Your task to perform on an android device: Mark "Lucas birthday arrangements" Task as complete on the To-do list app.
Image 0: 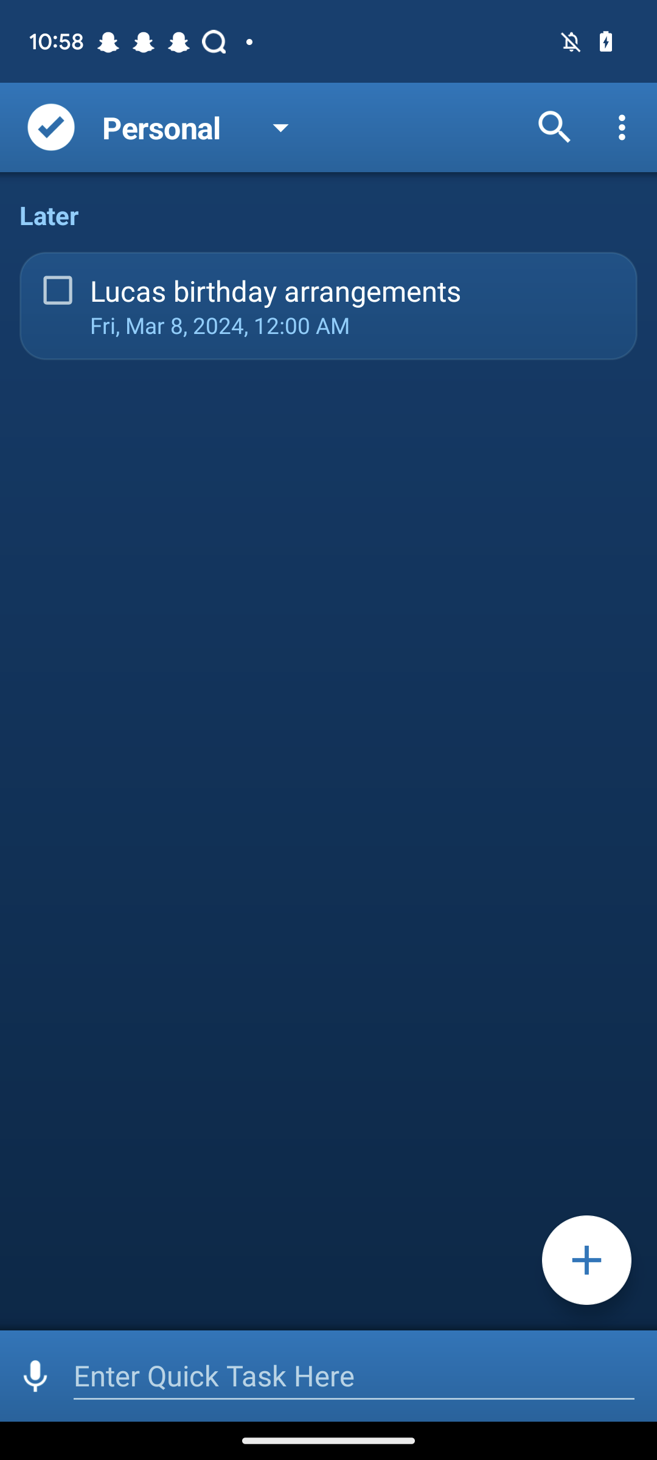
Click on the Checkbox of Lucas birthday arrangements Task.
Step 0: click (60, 285)